Your task to perform on an android device: I've done examining the footwear. Using the Shopclues app, add Puma Escaper SL Idp Sports Shoes to my wishlist.
Image 0: 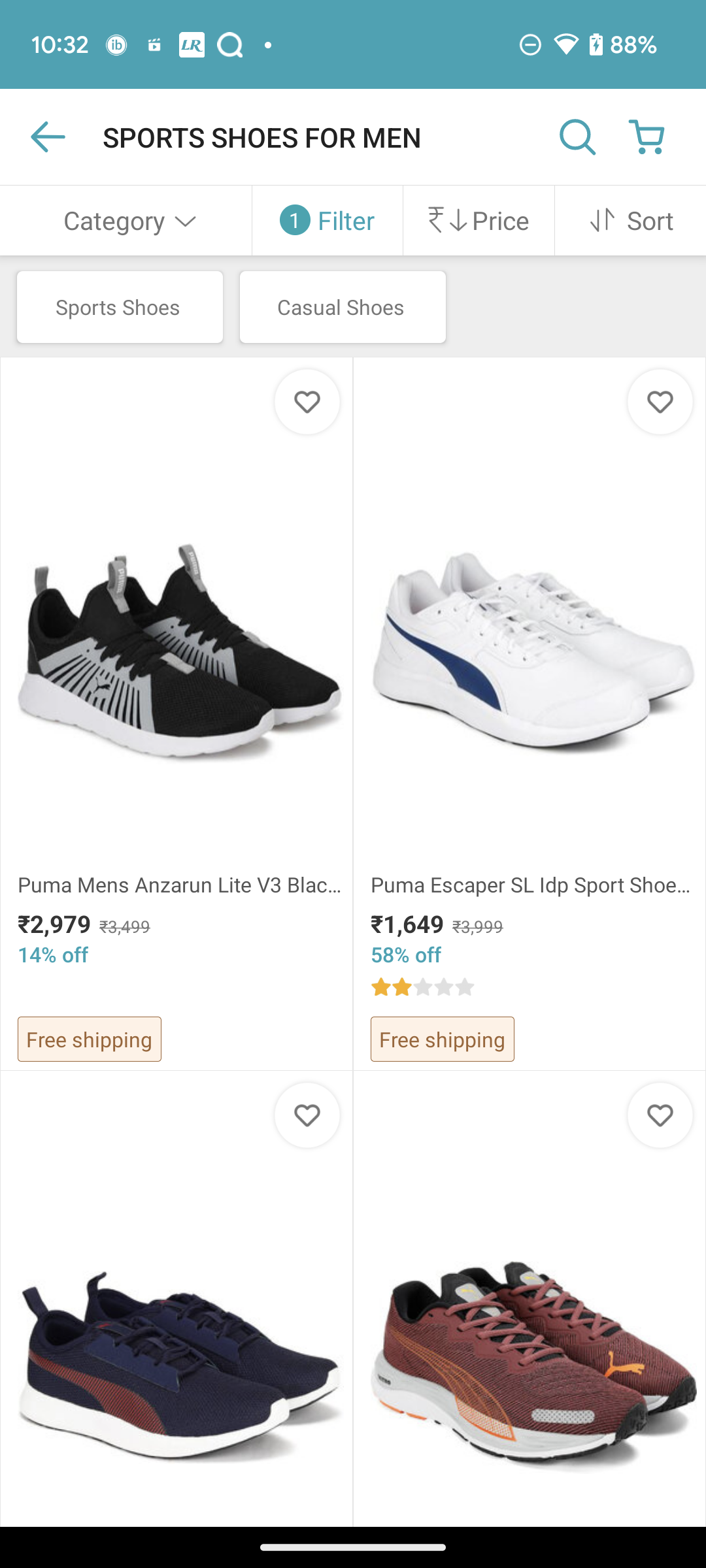
Click on the Heart icon of Puma Escaper SL Idp Sports Shoes
Step 0: click (595, 427)
Image 1: 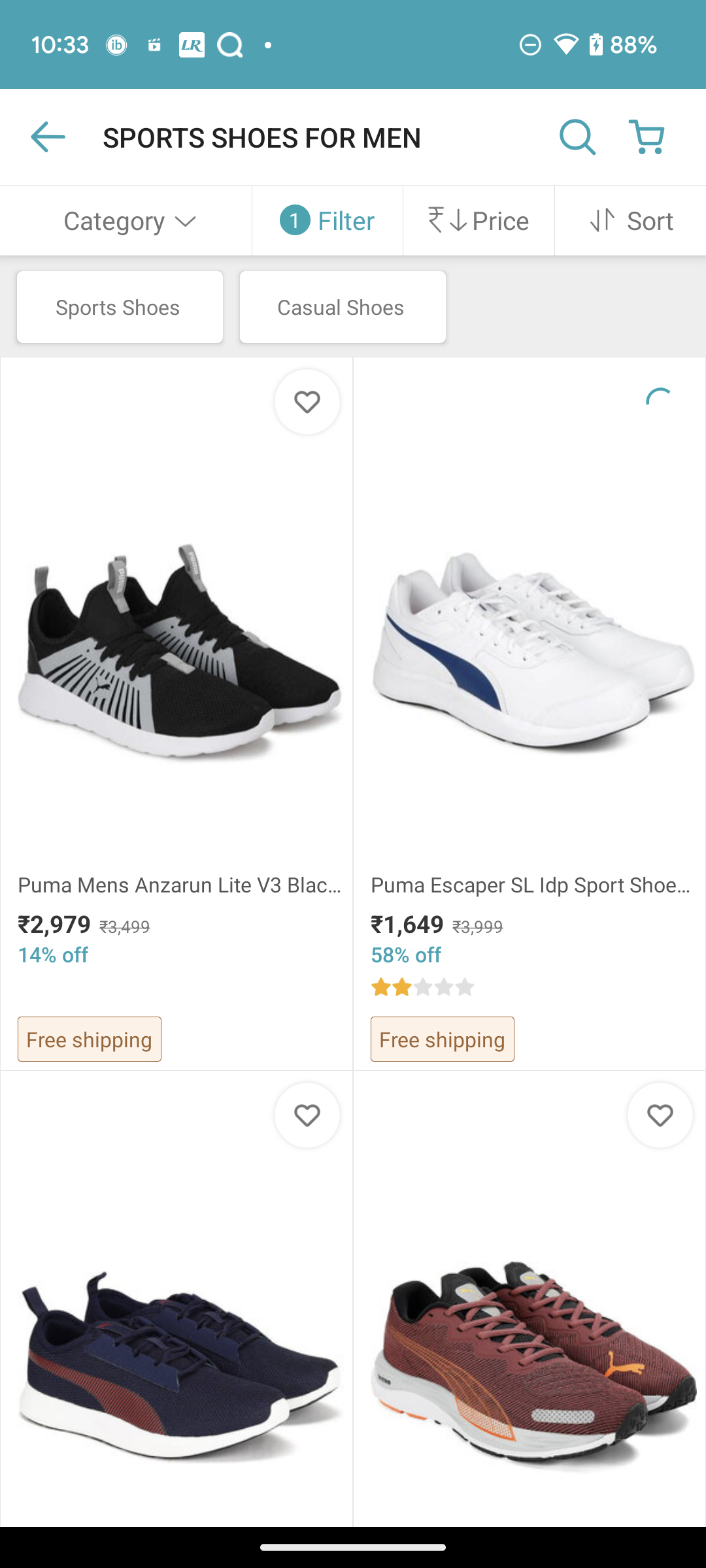
Click on the Heart icon of Puma Escaper SL Idp Sports Shoes
Step 1: wait